Your task to perform on an android device: I hope my girlfriend Eva Cock likes this video. Share this Casta diva by Maria Callas video to Eva Cock mail id at EvaCook@dayrep.com from gmail in the Dailymotion app
Image 0: 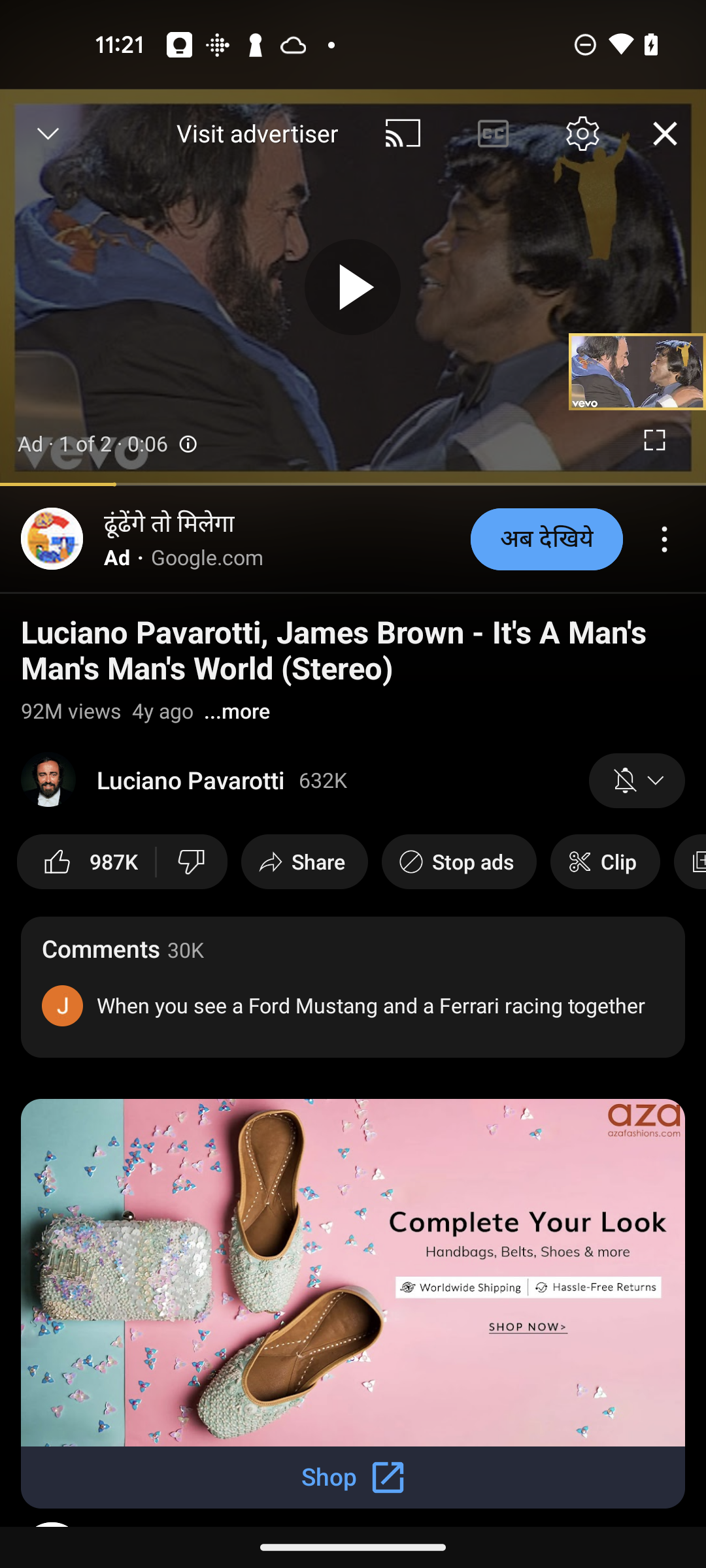
Open the Dailymotion app
Step 0: open app "Dailymotion"
Image 1: 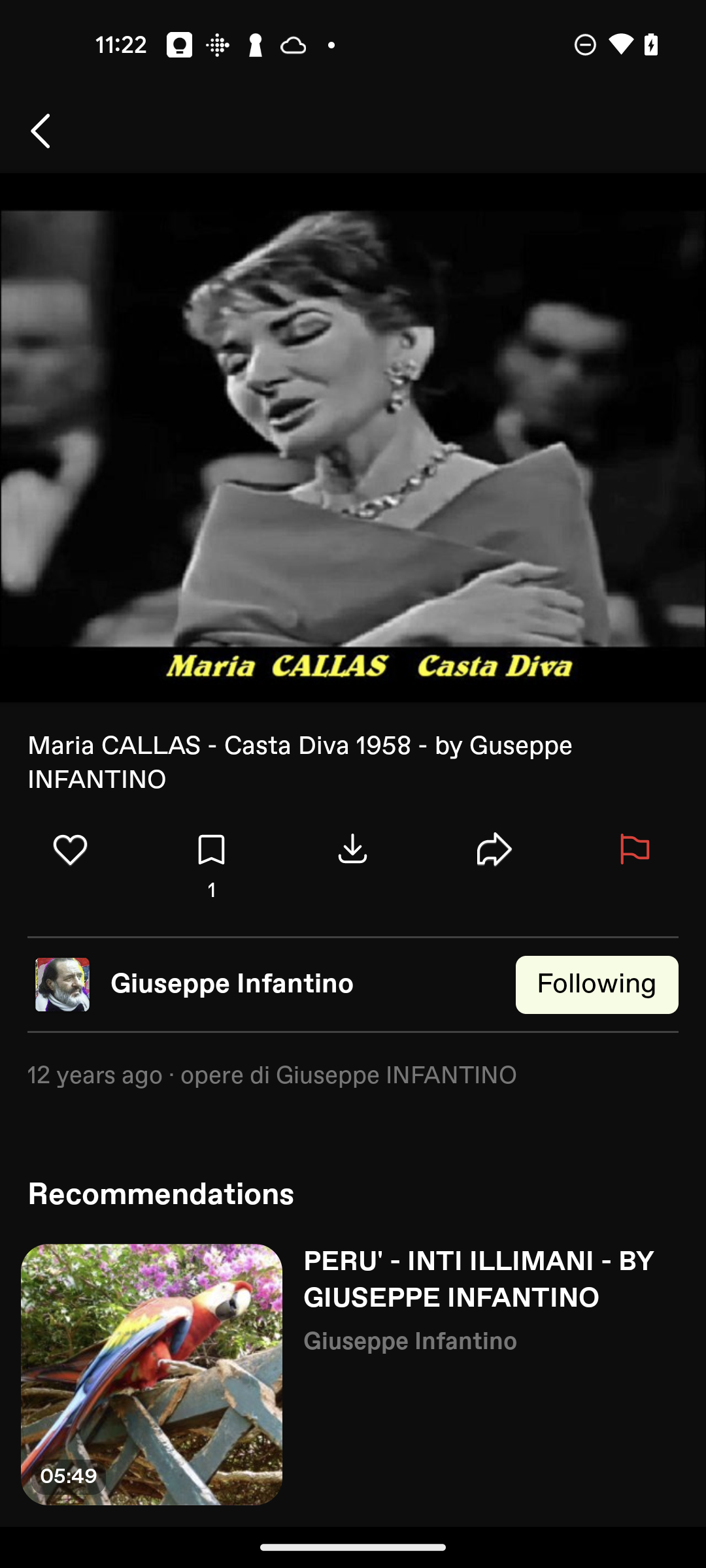
Click on the Share icon
Step 1: click (494, 866)
Image 2: 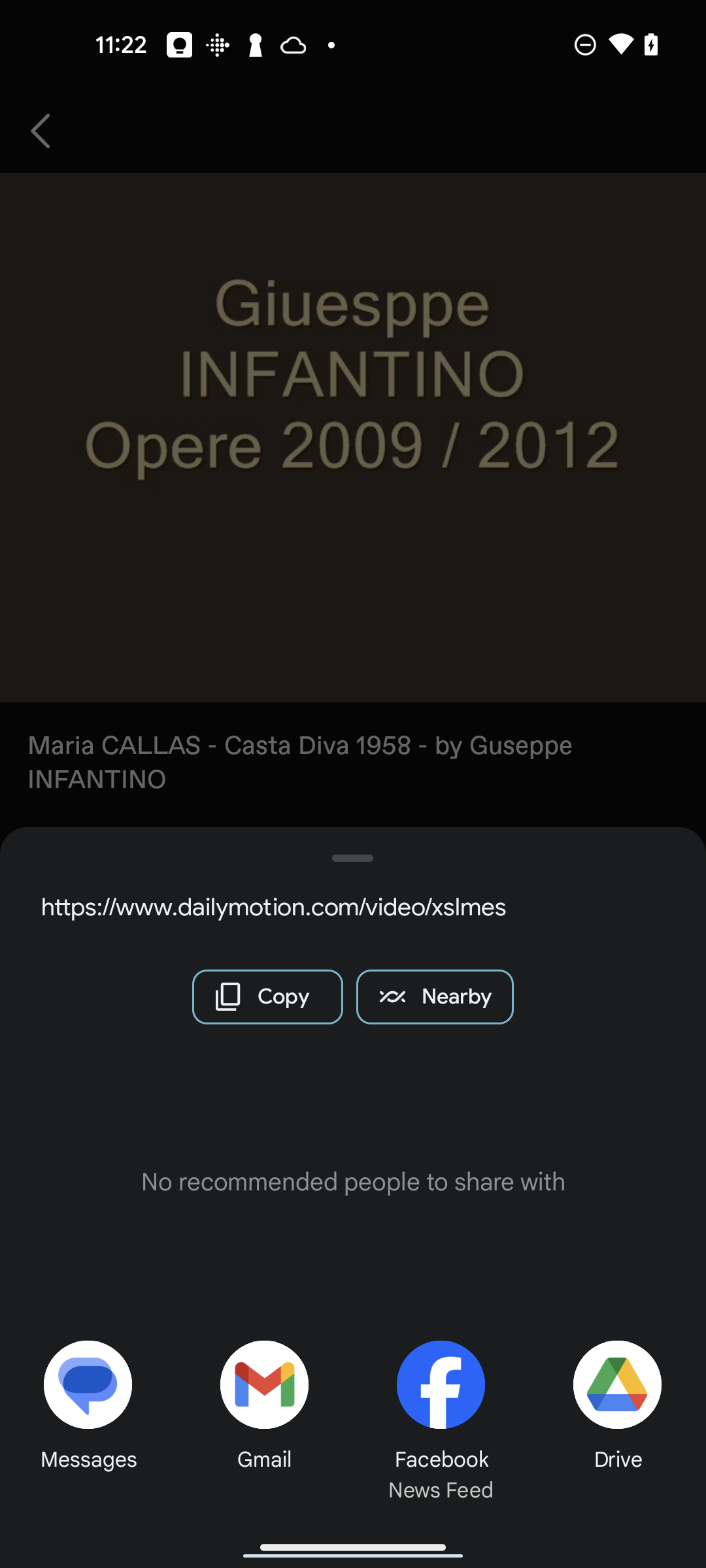
Click on the gmail icon at the bottom of the screen
Step 2: click (263, 1384)
Image 3: 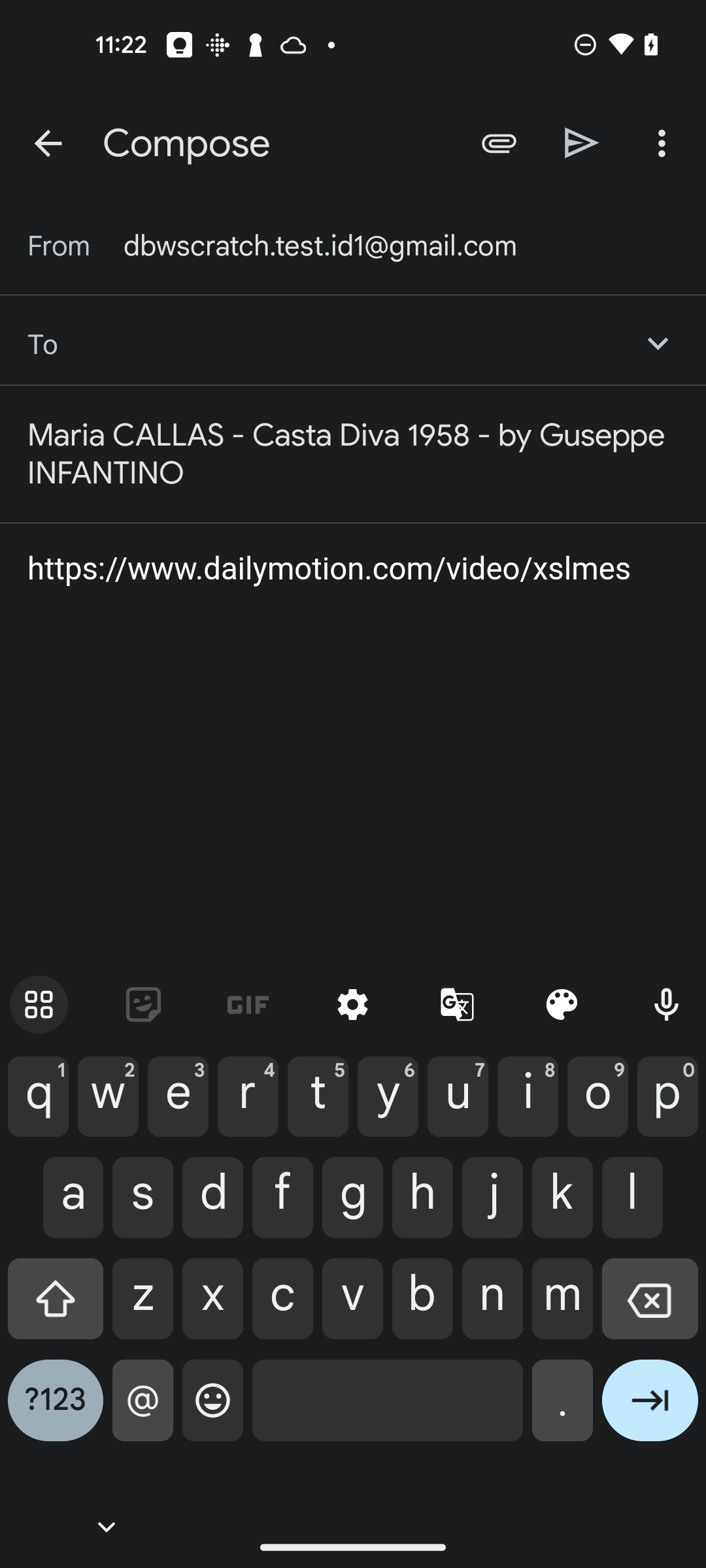
Click on the To text field
Step 3: click (351, 343)
Image 4: 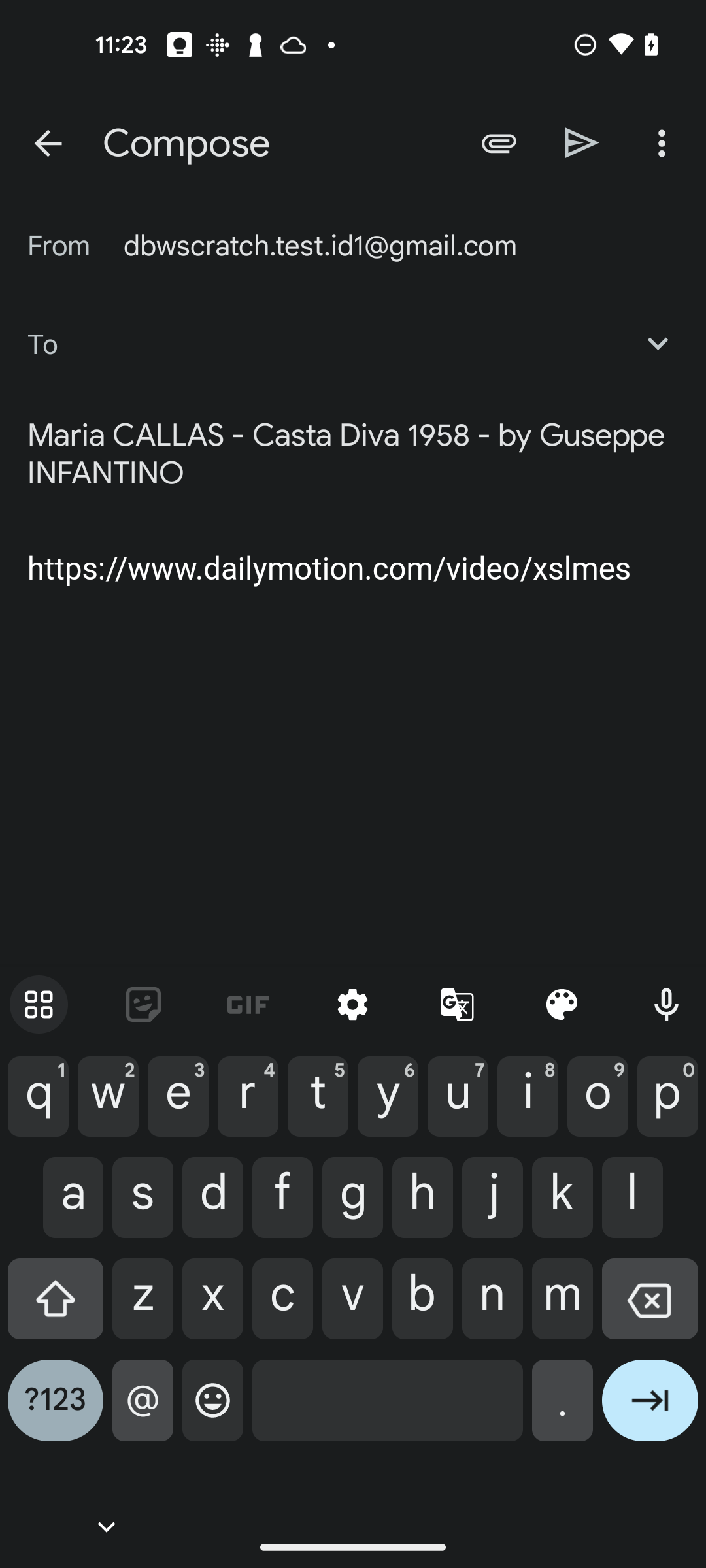
Type EvaCook@dayrep.com
Step 4: type "EvaCook@dayrep.com"
Image 5: 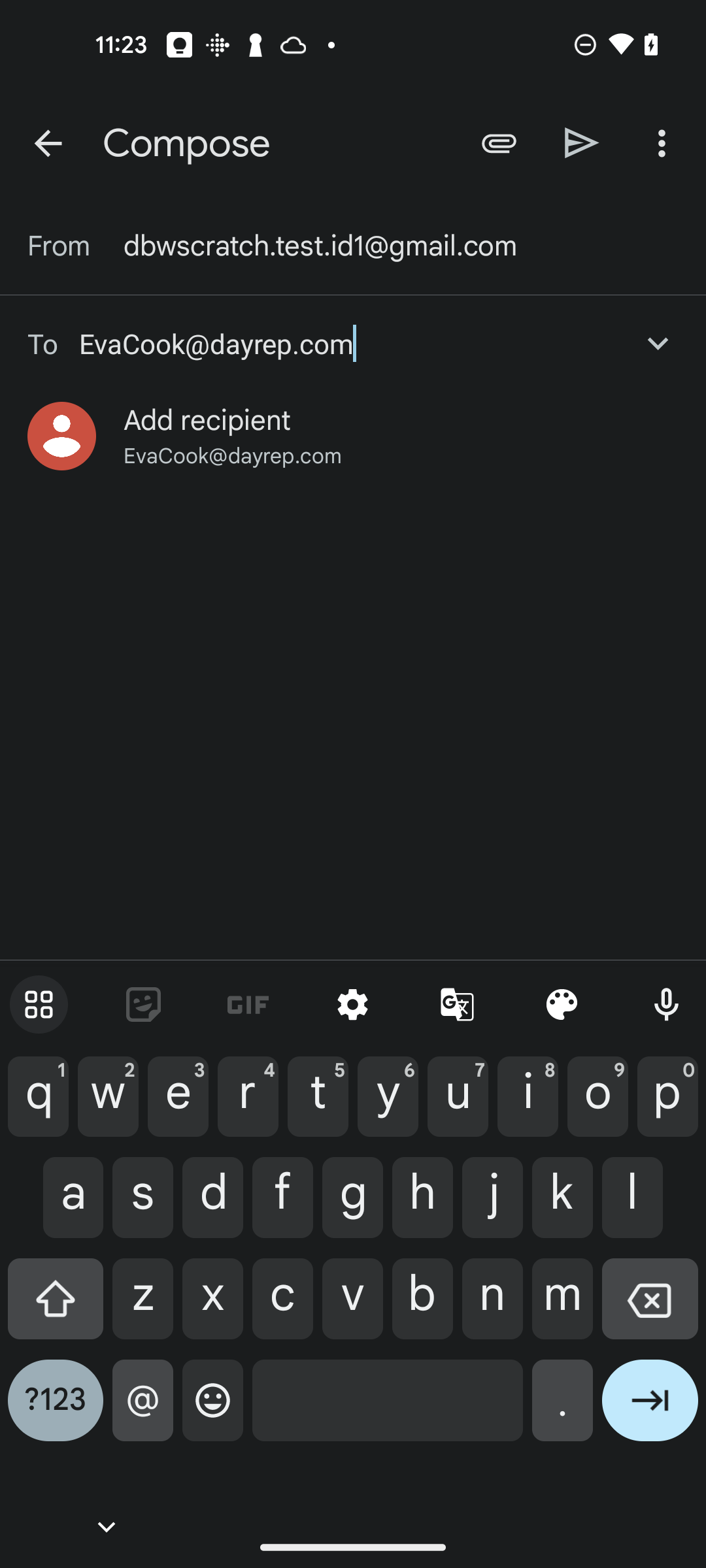
Click on the send icon at the top right of the screen
Step 5: click (582, 142)